Your task to perform on an android device: I want to search for my Mount Rushmore file in OneDrive.
Image 0: 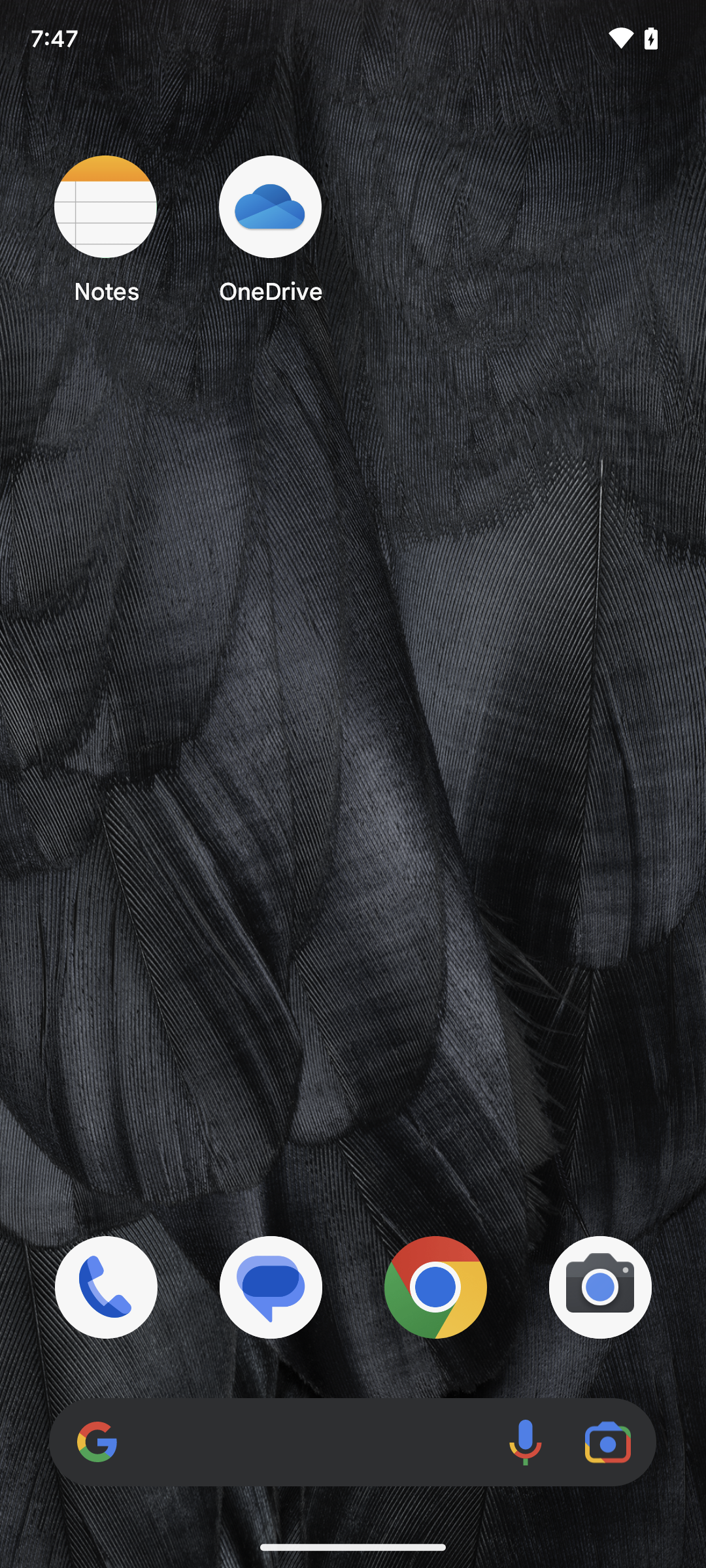
Open OneDrive app.
Step 0: open app "OneDrive"
Image 3: 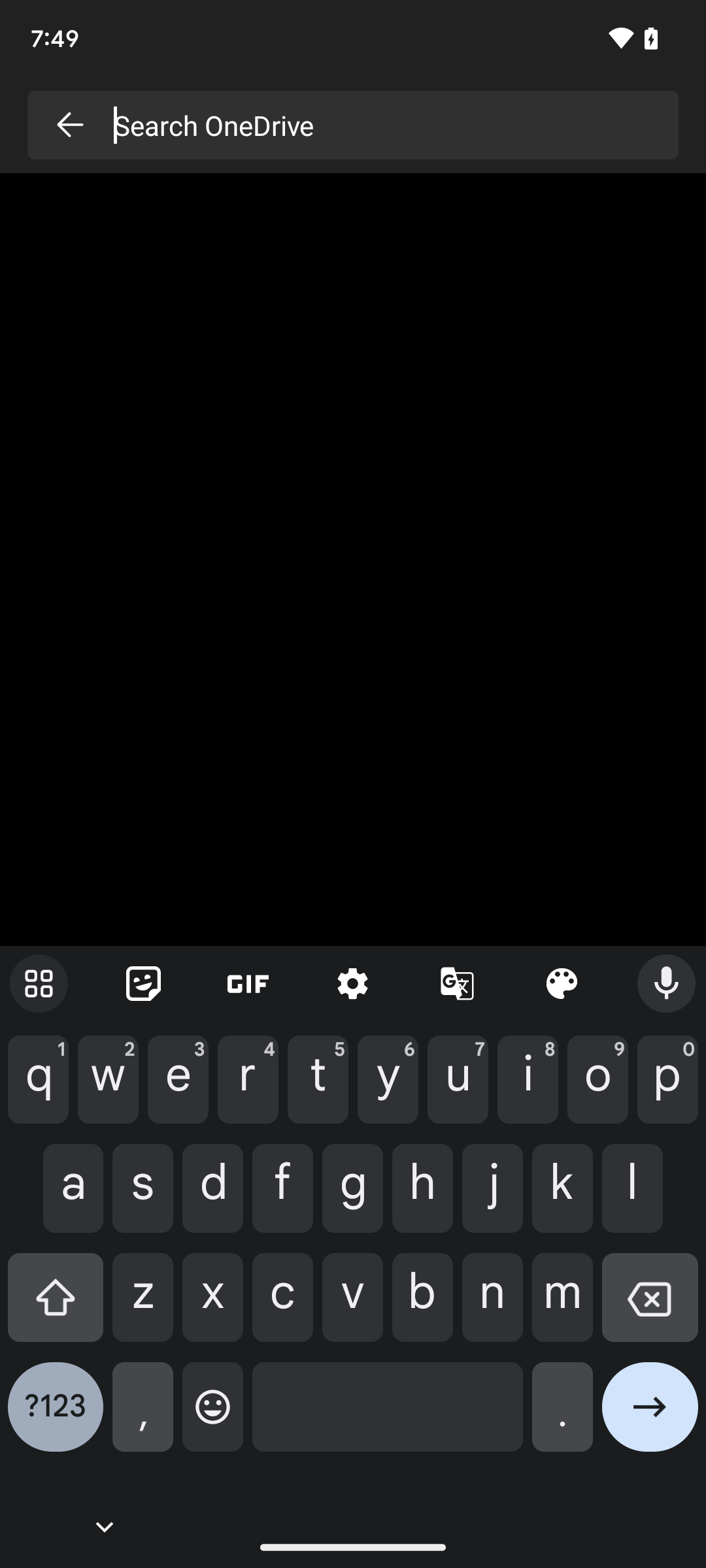
Type Mount rushmore on the search bar.
Step 3: type "Mount rushmore"
Image 5: 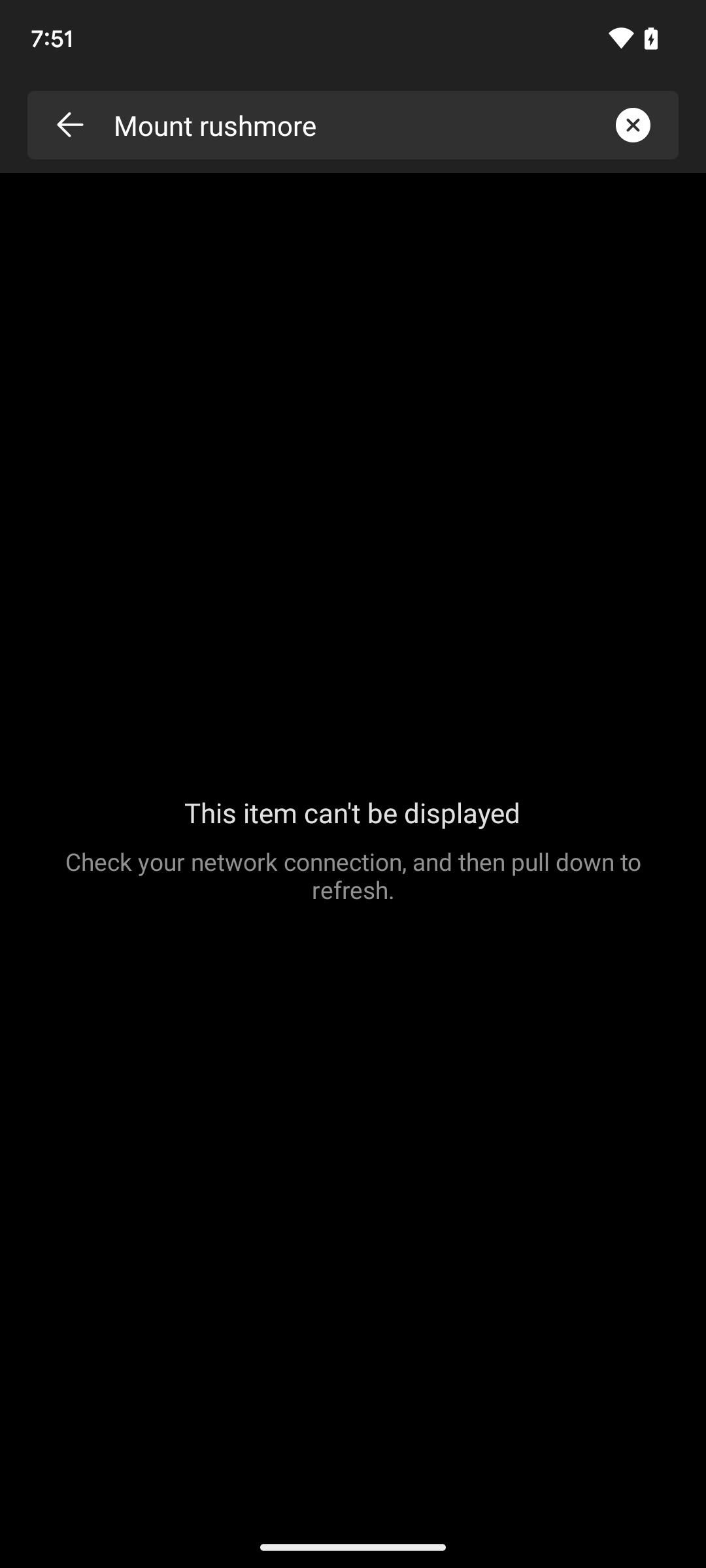
Click on the next icon on the bottom right corner of the screen.
Step 5: wait